Your task to perform on an android device: See the details of the first search result by using the eBay app.
Image 0: 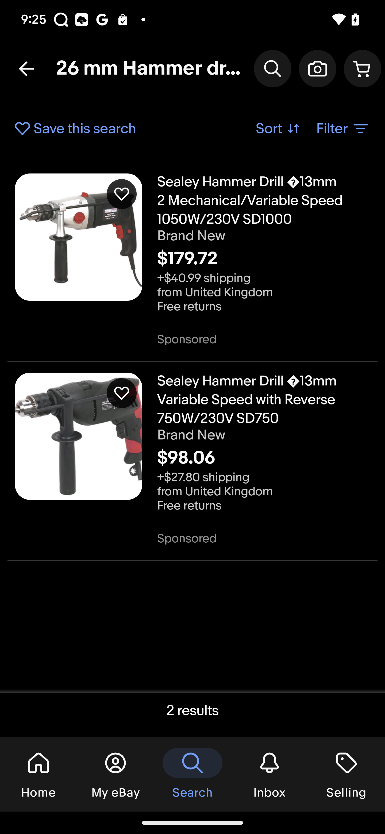
Click on the suggested product
Step 0: click (122, 242)
Image 1: 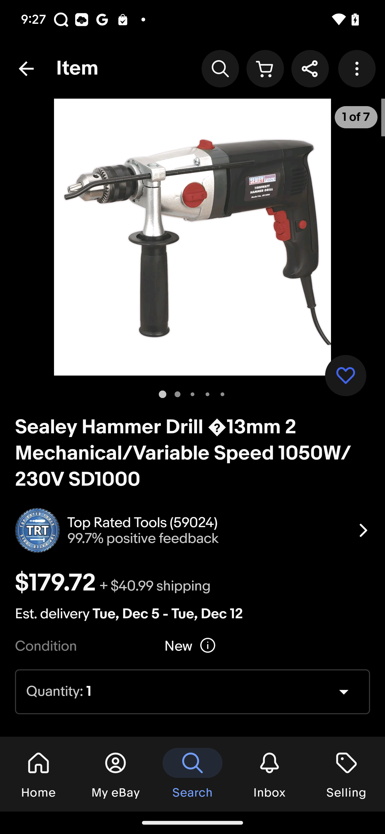
Swipe up on the screen
Step 1: scroll down